Your task to perform on an android device: It will be more pleasant to read the book if I slightly lower the brightness on the Google Play Books & Audiobooks app.
Image 0: 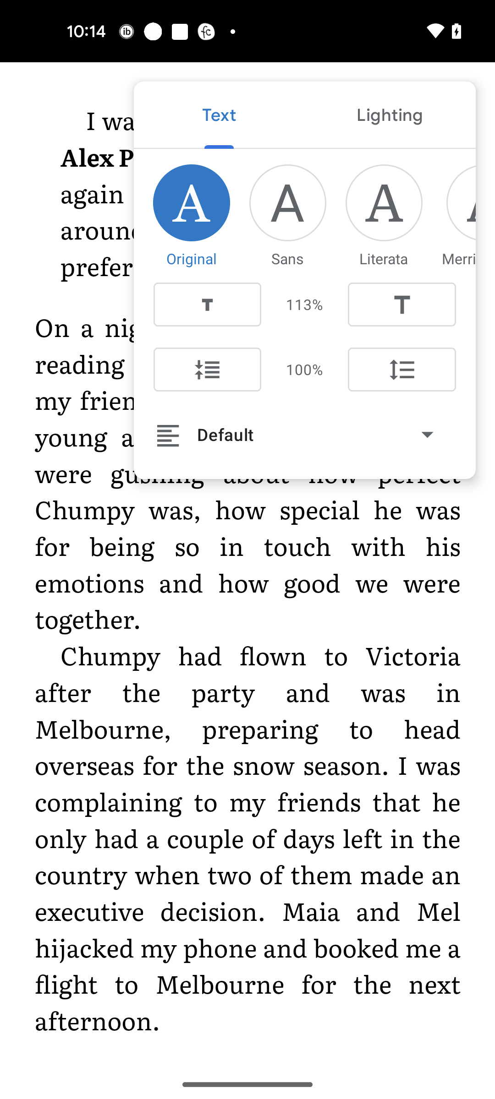
Click on the Lighting option
Step 0: click (390, 115)
Image 1: 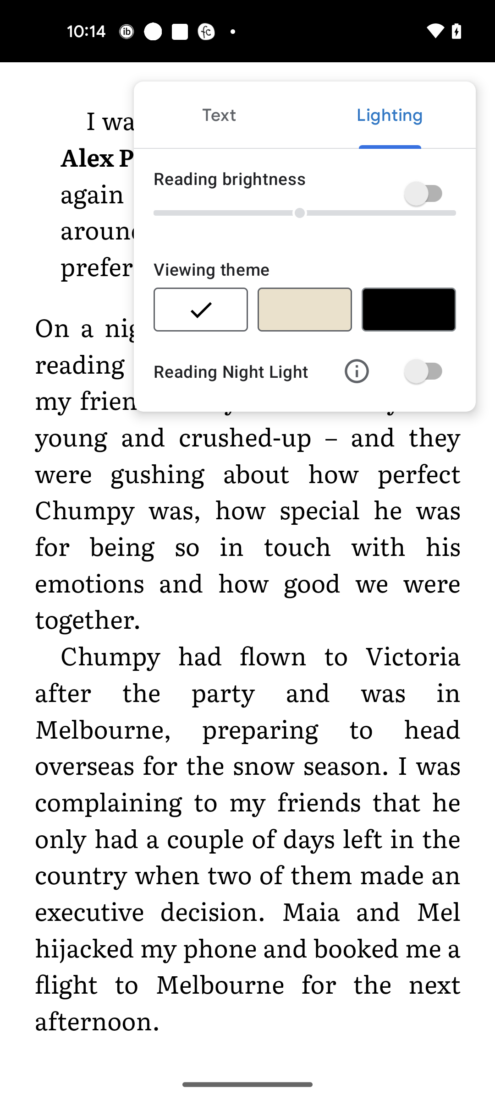
Swipe left the reading brightness slider a little bit.
Step 1: scroll right
Image 2: 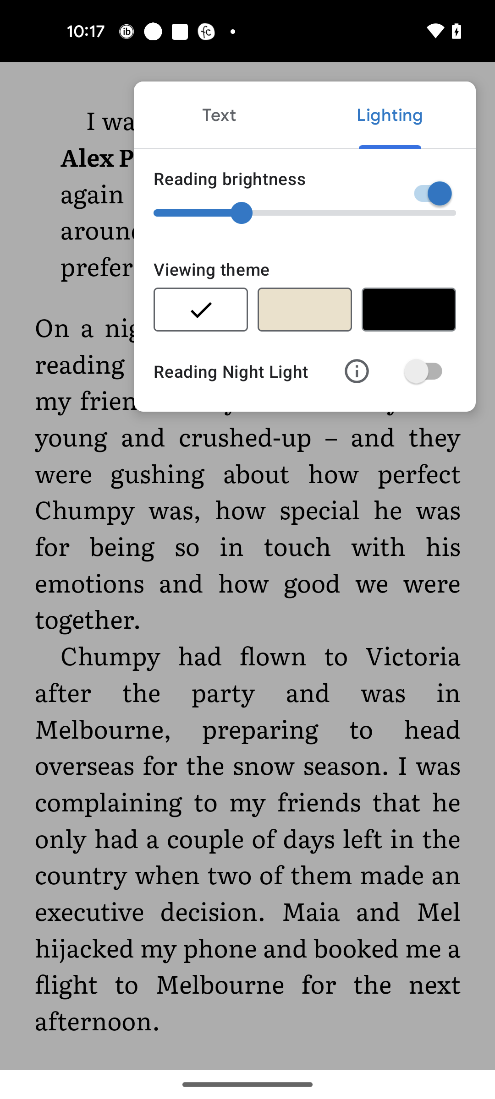
Tap on the screen to read
Step 2: click (234, 577)